Your task to perform on an android device: On November 3, I used the Trainpal app to get a train from Southampton to London Euston because I had a meeting there. 
Image 0: 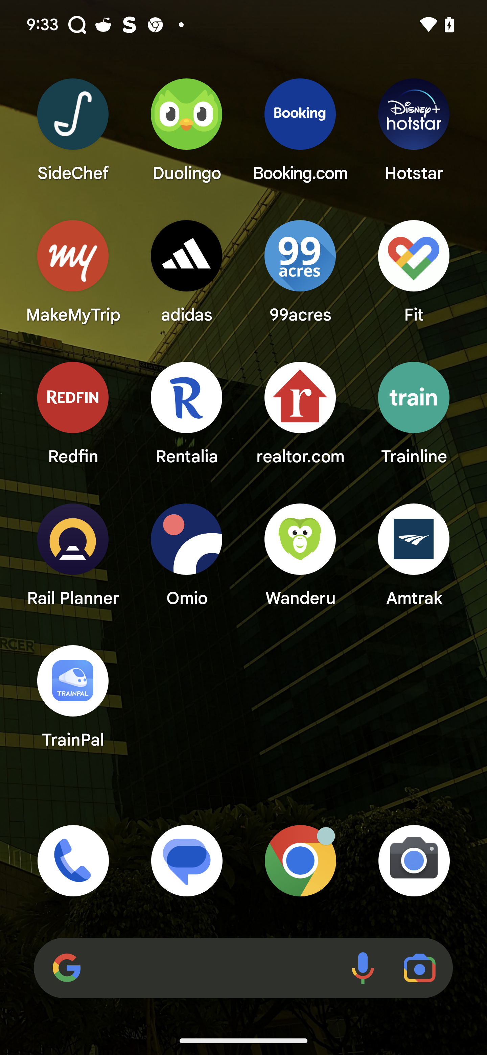
Open TrainPal app
Step 0: open app "TrainPal"
Image 1: 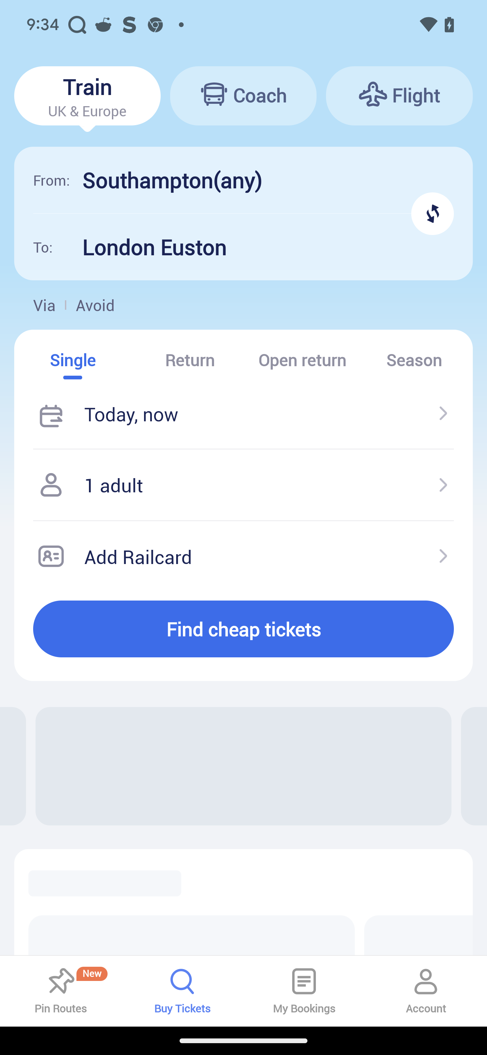
Click on the from tab
Step 1: click (242, 180)
Image 2: 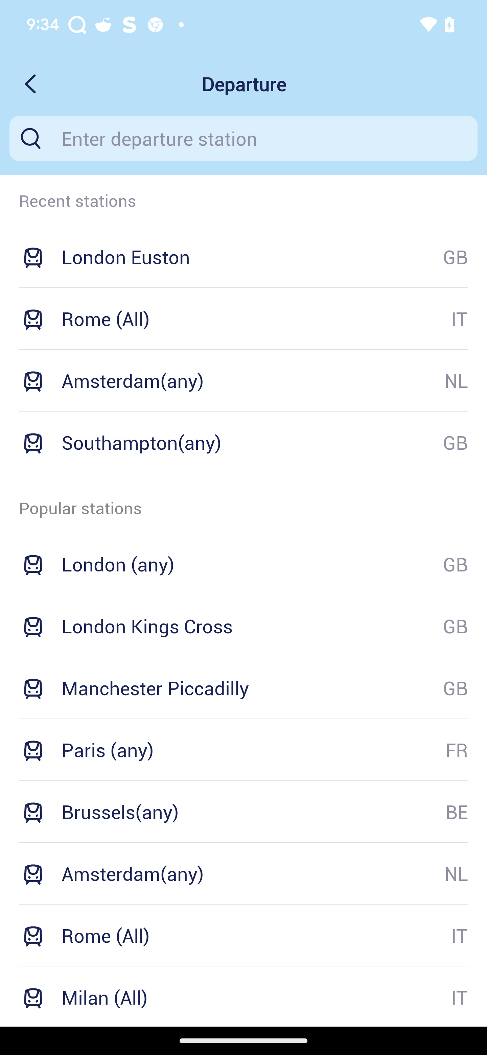
Type Southampton in the tab
Step 2: type "Southampton"
Image 3: 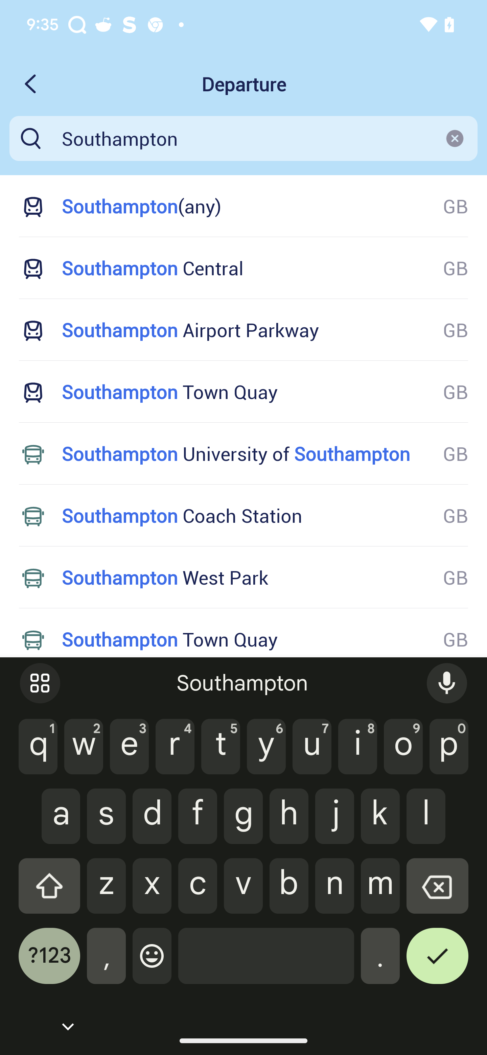
Type Southampton in the tab
Step 3: wait
Image 4: 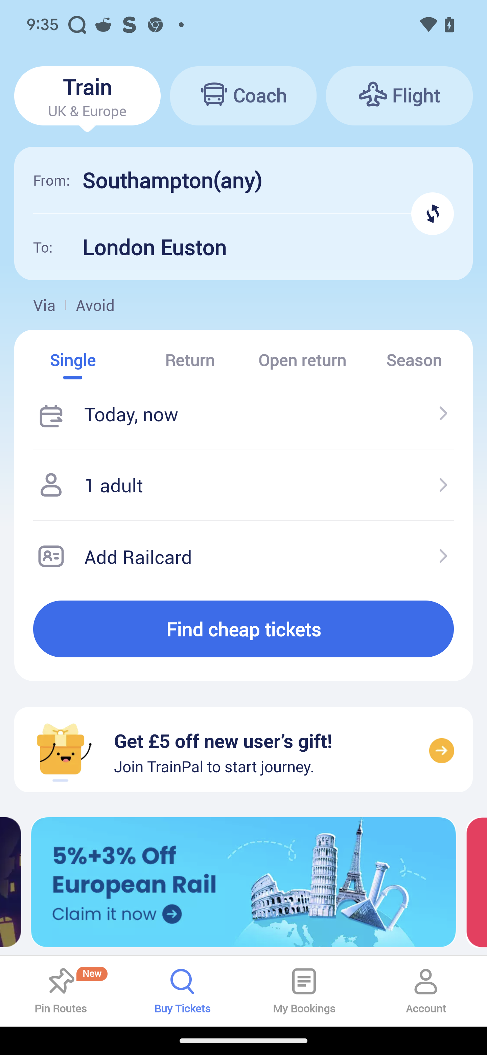
Click on the destination tab
Step 4: click (242, 247)
Image 5: 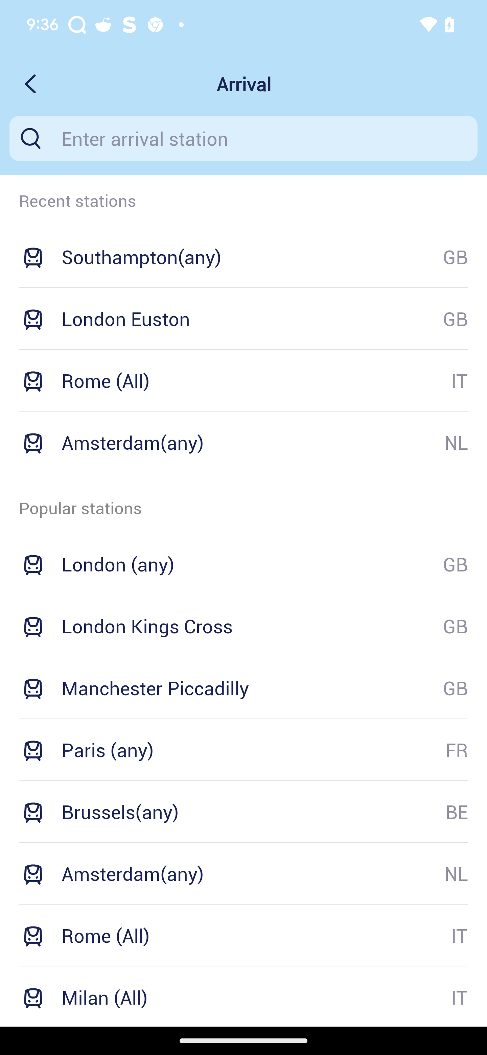
Click on the london euston
Step 5: click (125, 319)
Image 6: 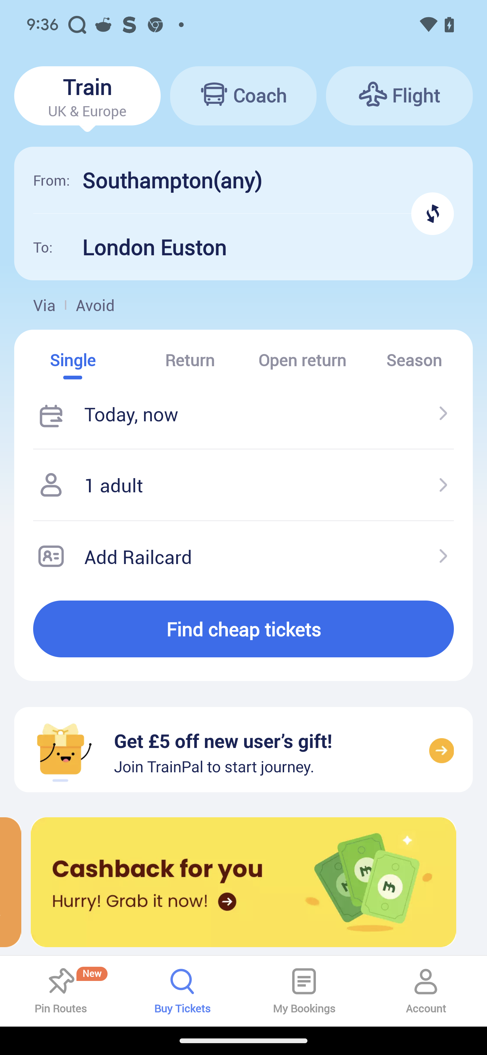
Click on the find button
Step 6: click (243, 629)